Your task to perform on an android device: Look for shoes with the size filter of 42 in the woodland  app
Image 0: 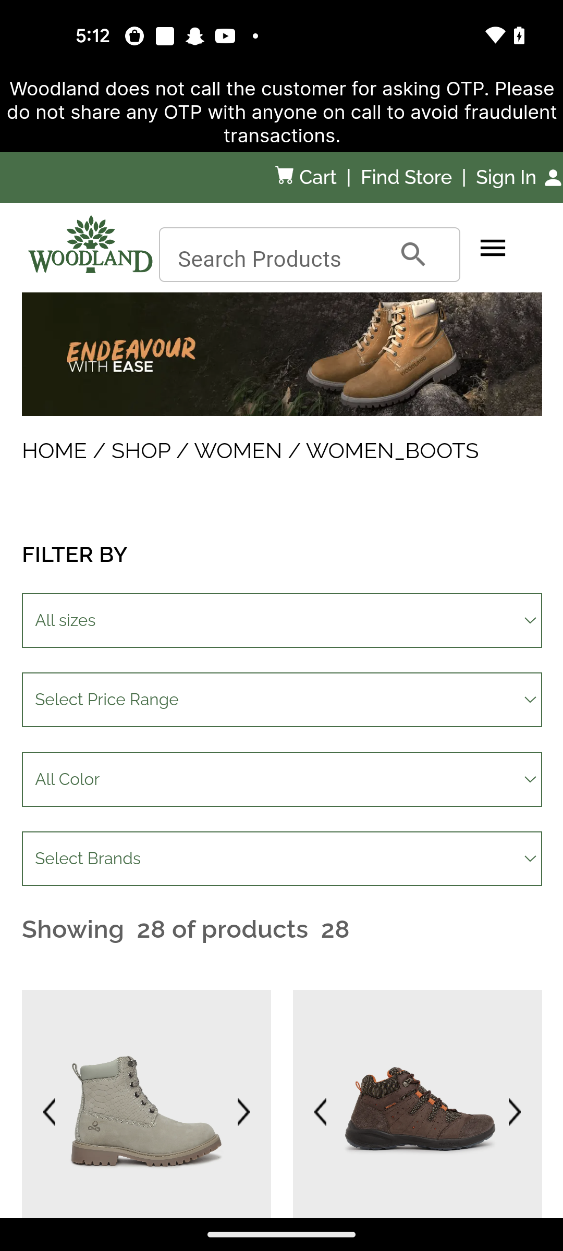
Click on the All size option 
Step 0: click (283, 620)
Image 1: 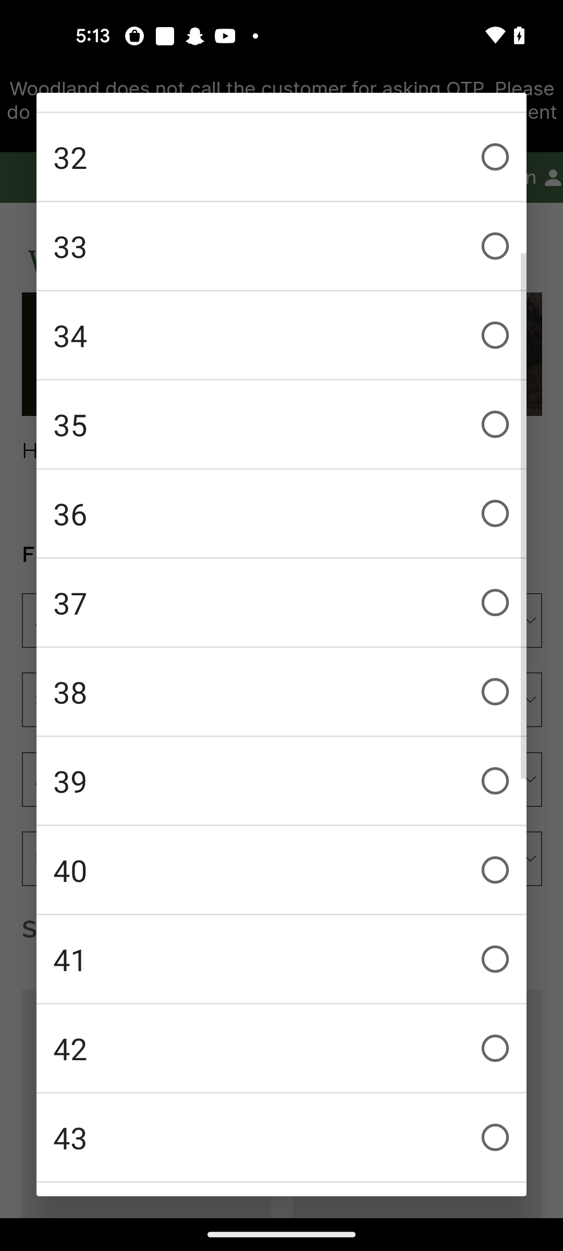
Click on the 42  shoe size 
Step 1: click (281, 1048)
Image 2: 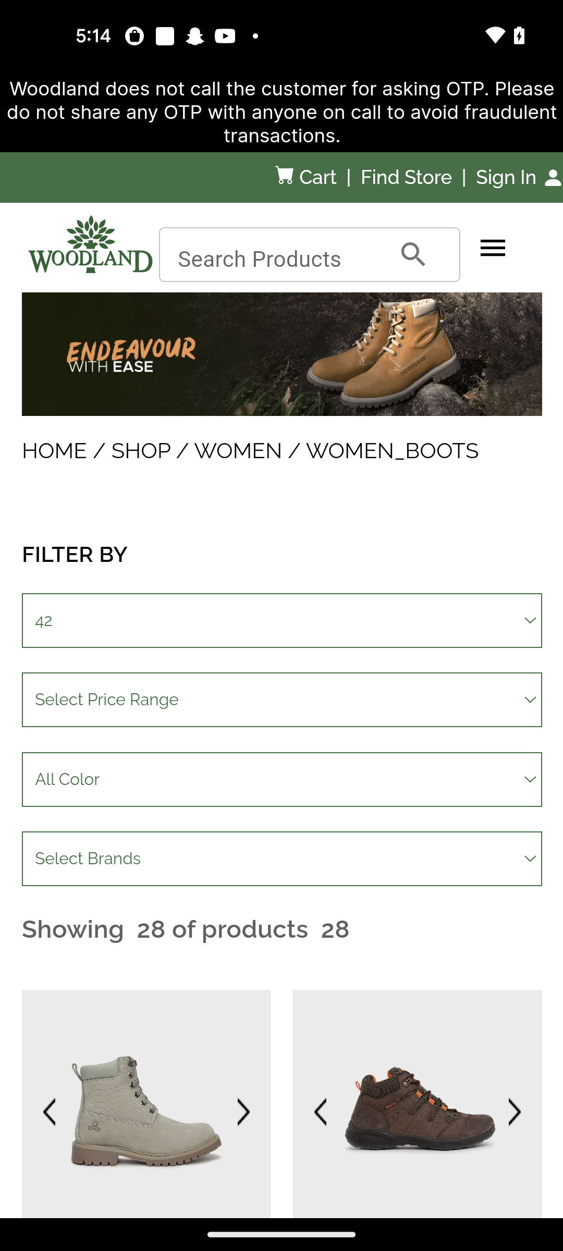
Swipe up
Step 2: scroll down
Image 3: 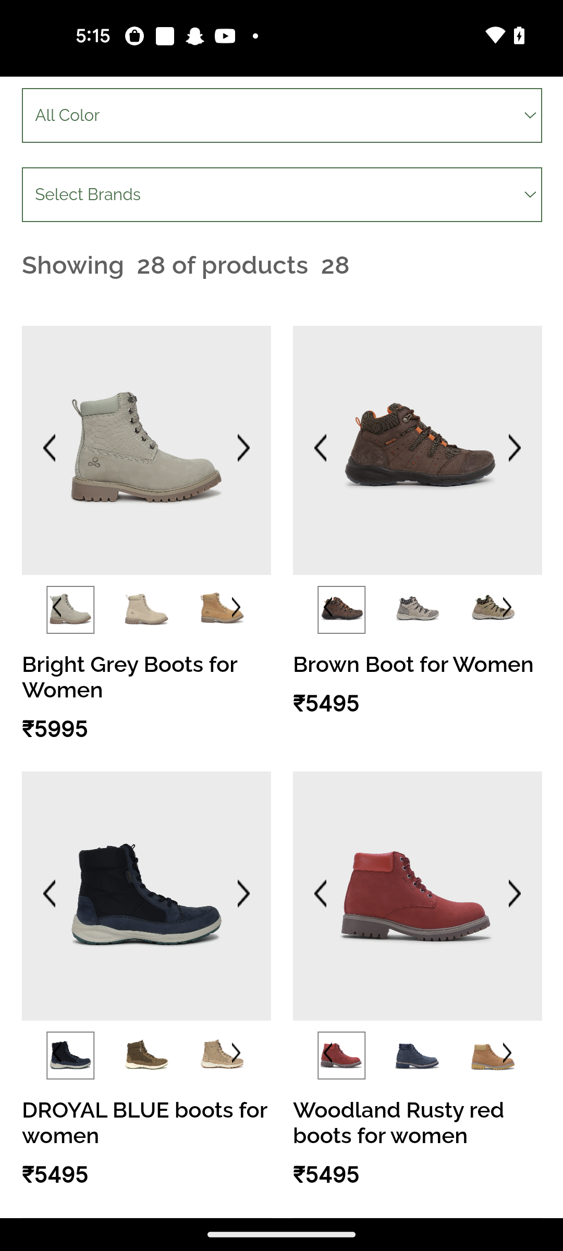
Swipe up
Step 3: scroll down